Your task to perform on an android device: In one of the event, i tried mediterranean flatbread and i liked the taste of it so i want to watch its food recipe.
Image 0: 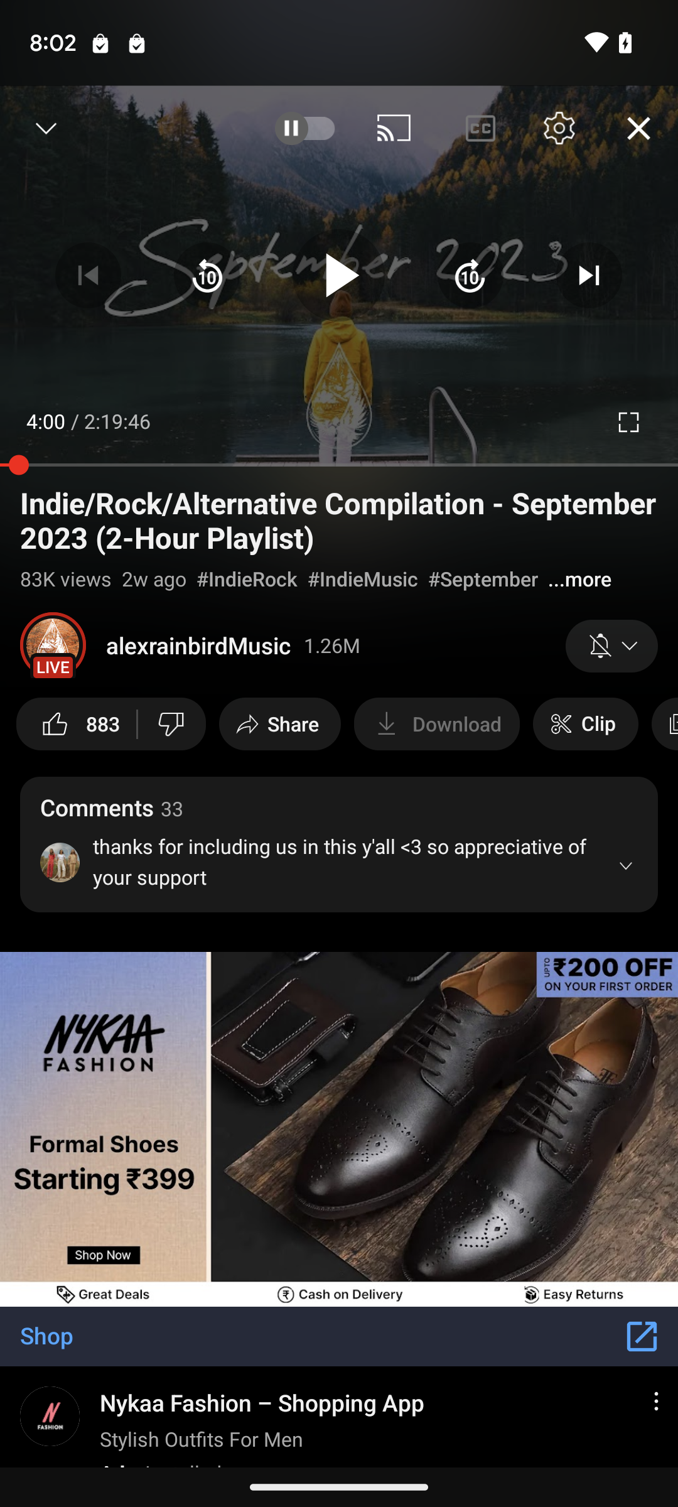
open the vimeo app
Step 0: open app "Vimeo"
Image 1: 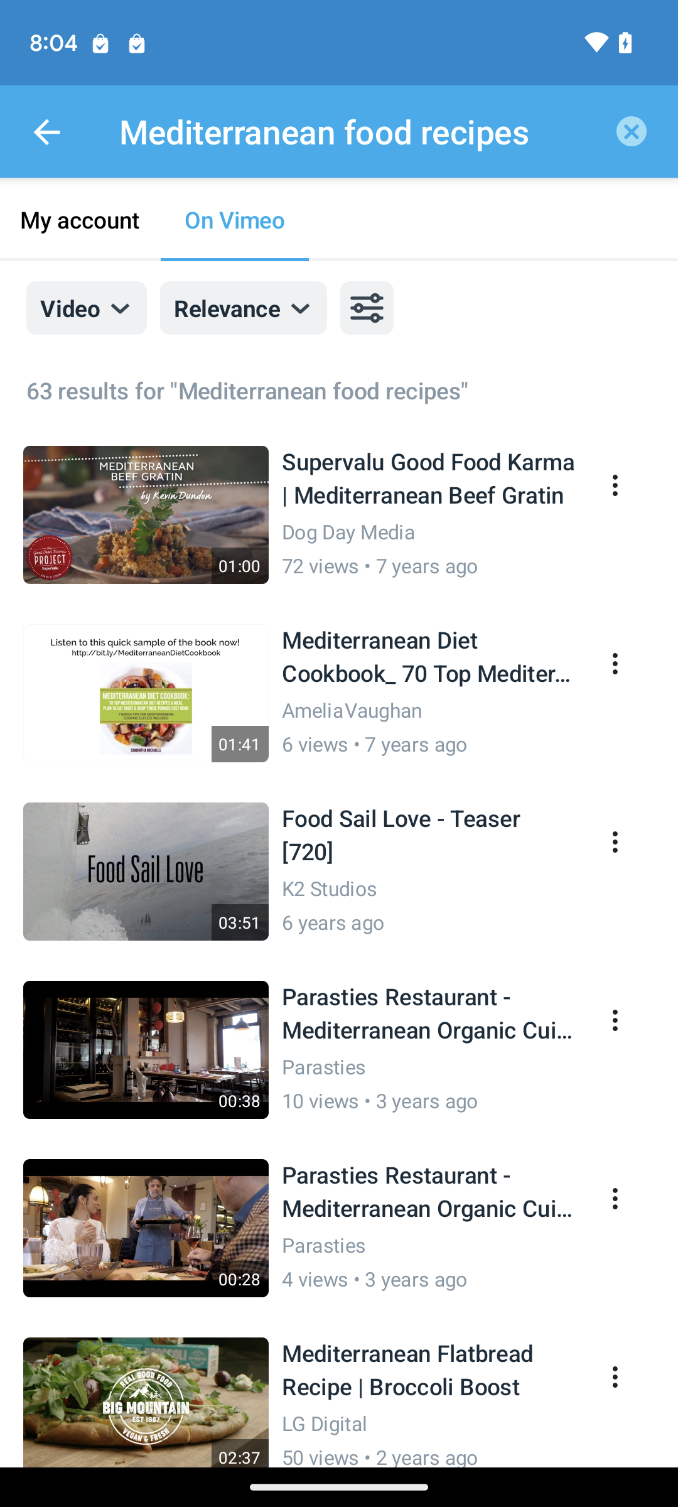
open the mediterranean flatbread recipe.
Step 1: click (339, 1407)
Image 2: 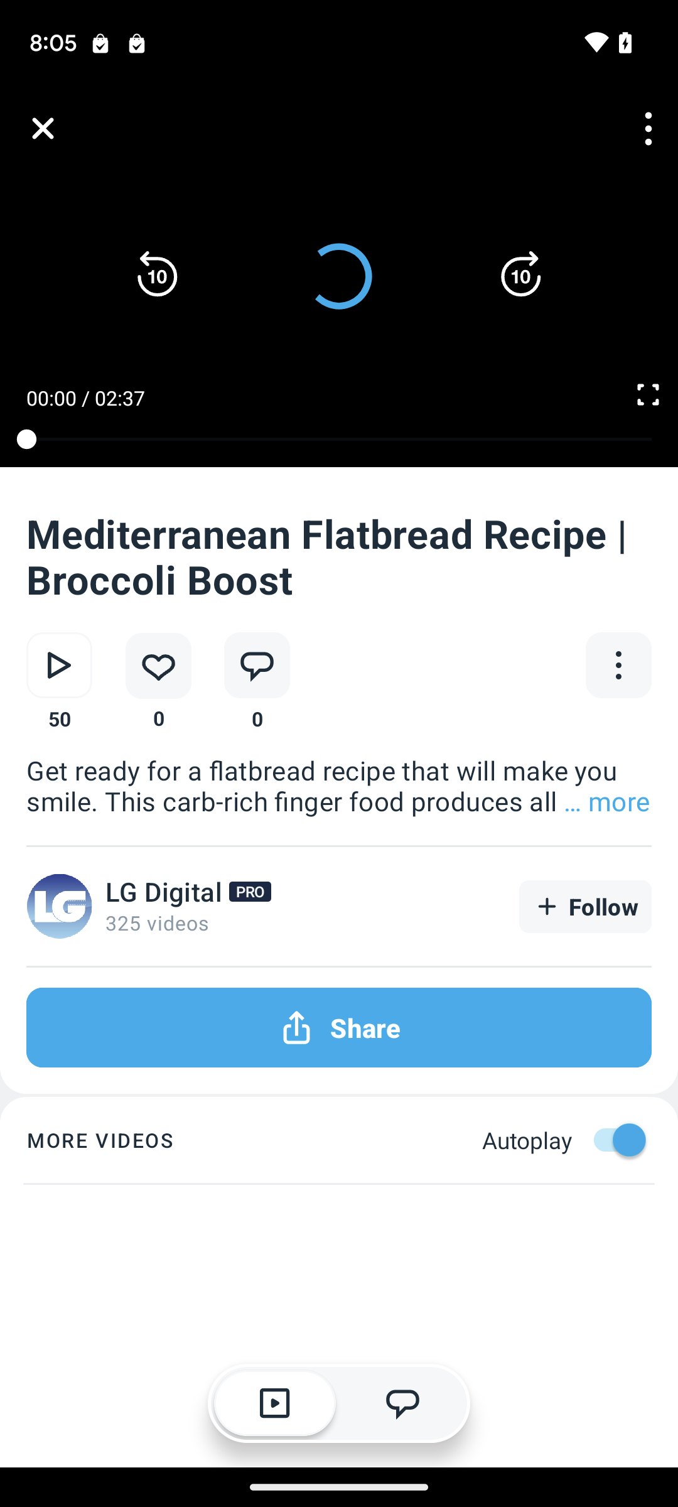
open the mediterranean flatbread recipe.
Step 2: wait